Your task to perform on an android device: Remove the google meet account and turn off the sync app data under Account setting
Image 0: 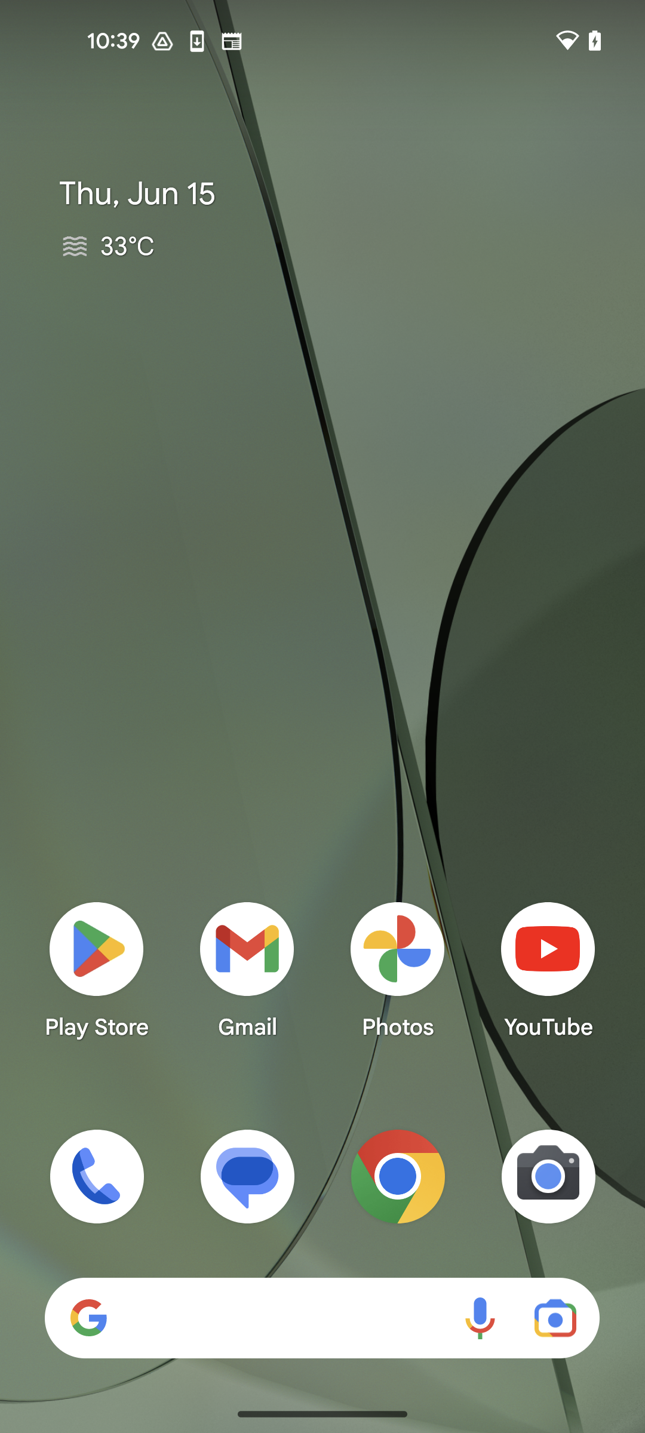
open settings app
Step 0: open app "Settings"
Image 1: 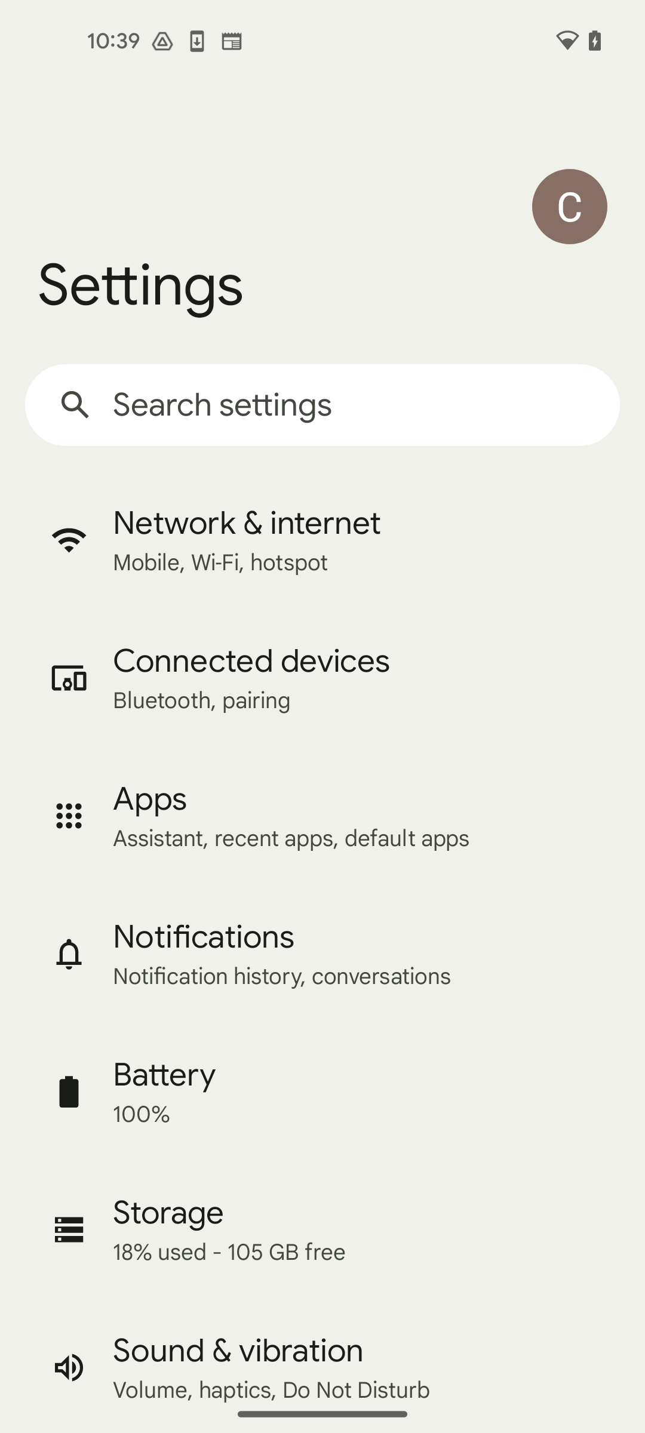
swipe up for password and account settings
Step 1: scroll down
Image 2: 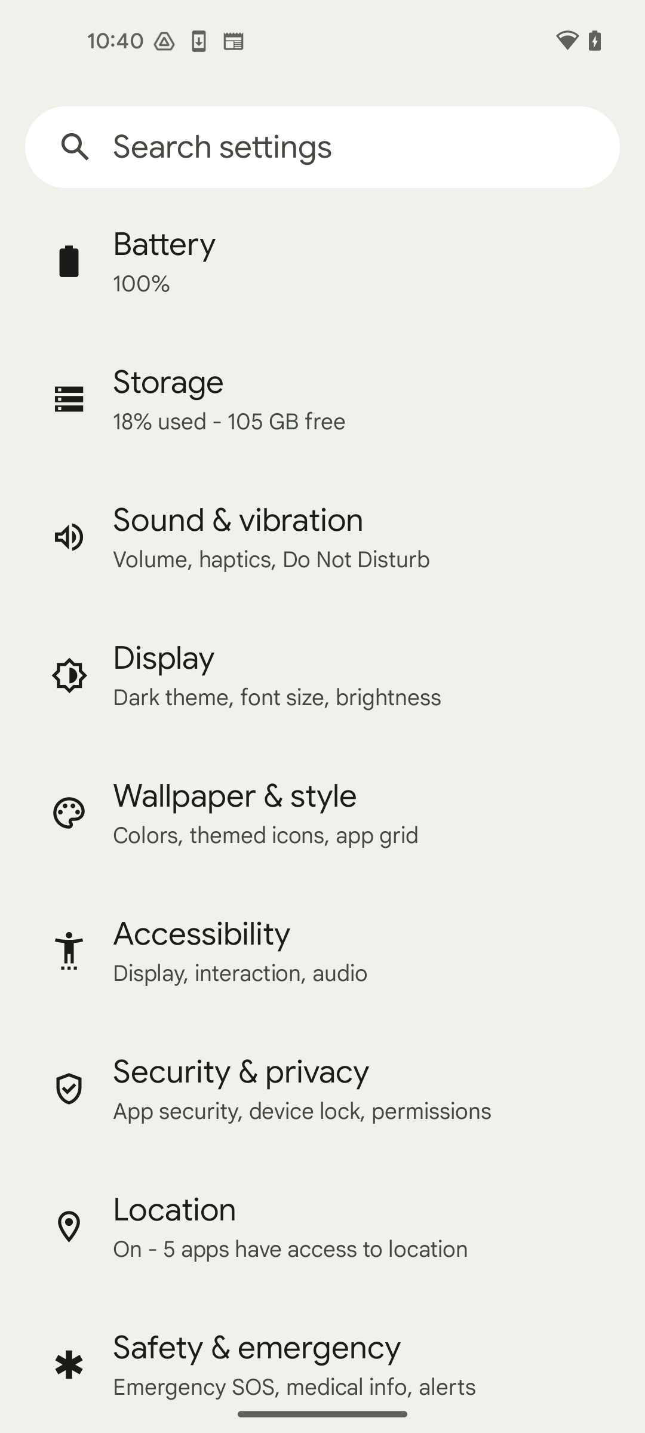
swipe up for password and account settings
Step 2: scroll down
Image 3: 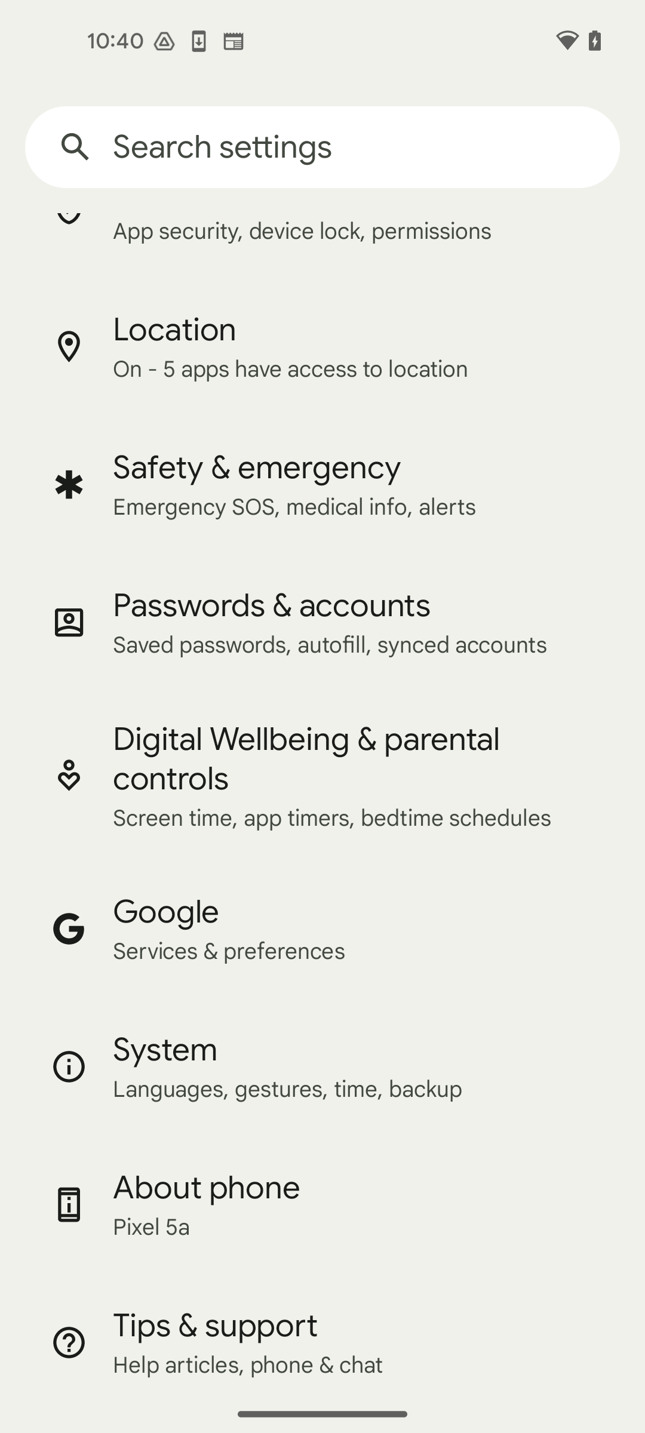
click on Passwords & accounts
Step 3: click (271, 605)
Image 4: 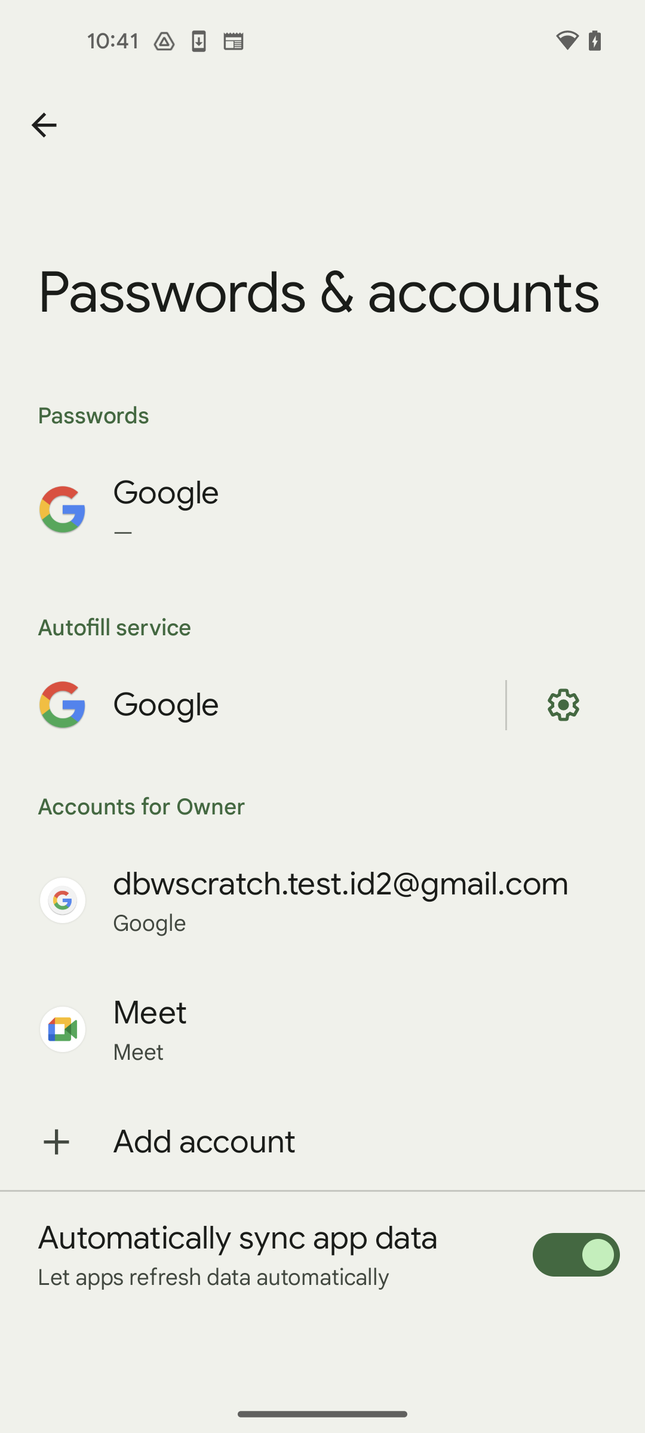
click on the meet account
Step 4: click (366, 1029)
Image 5: 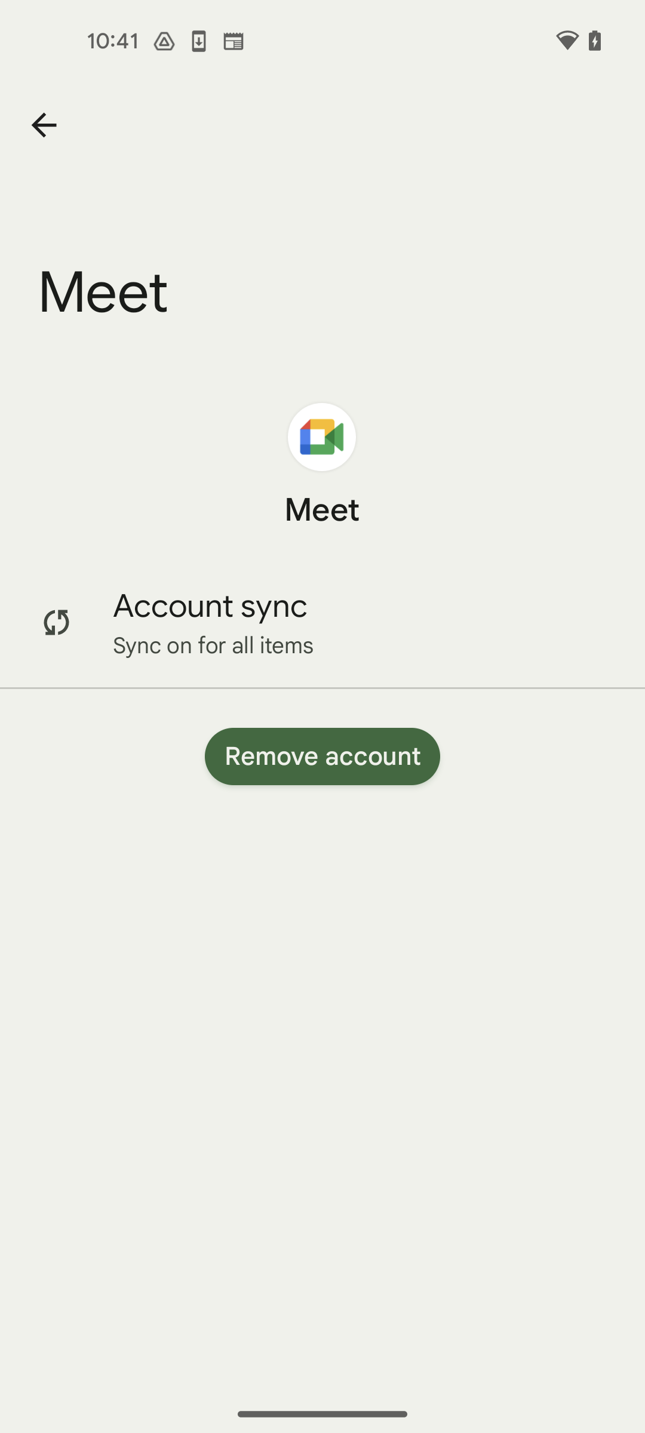
click on remove account
Step 5: click (322, 757)
Image 6: 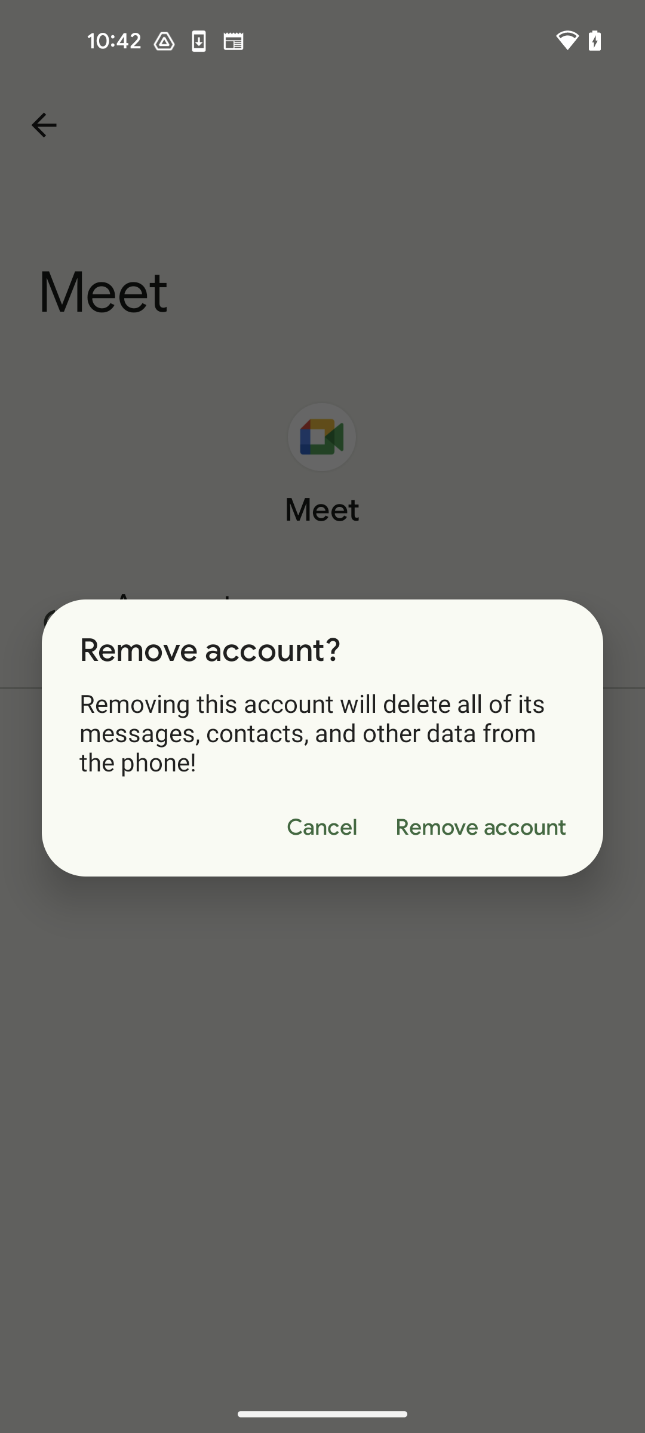
select remove account
Step 6: click (480, 827)
Image 7: 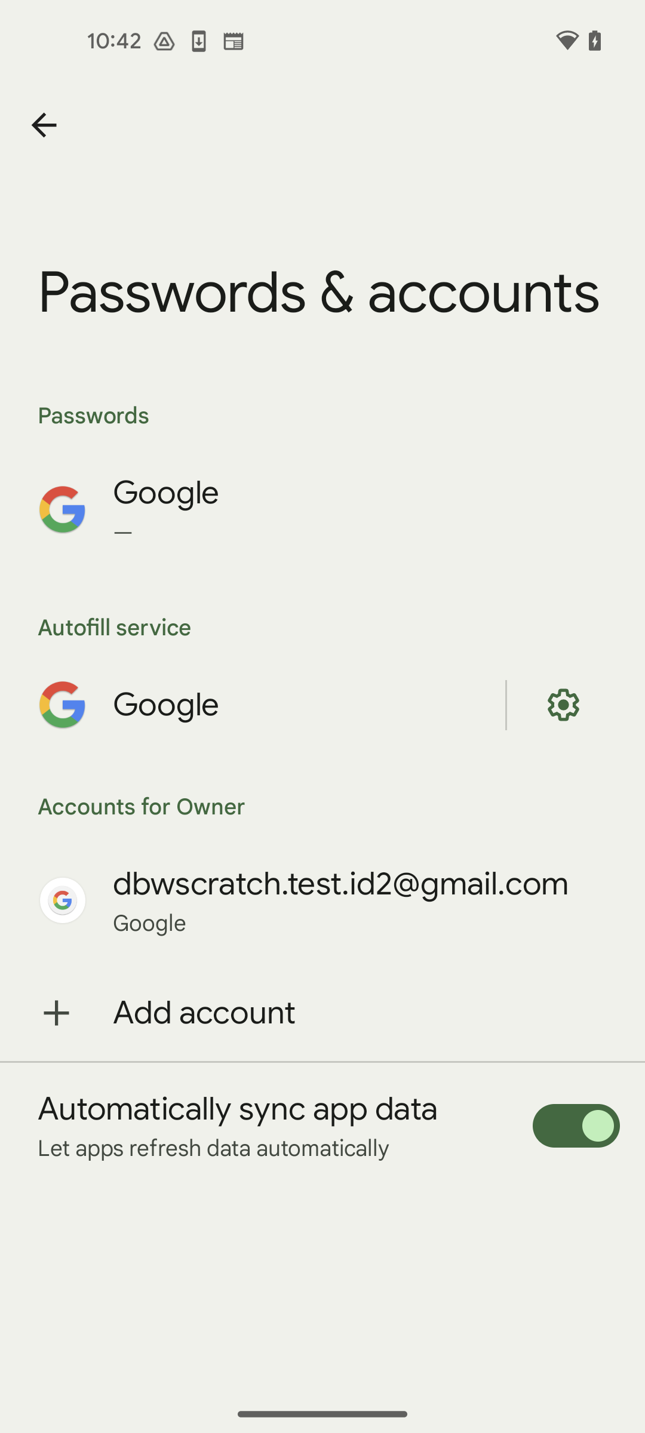
toggle automatically sync app data
Step 7: click (576, 1125)
Image 8: 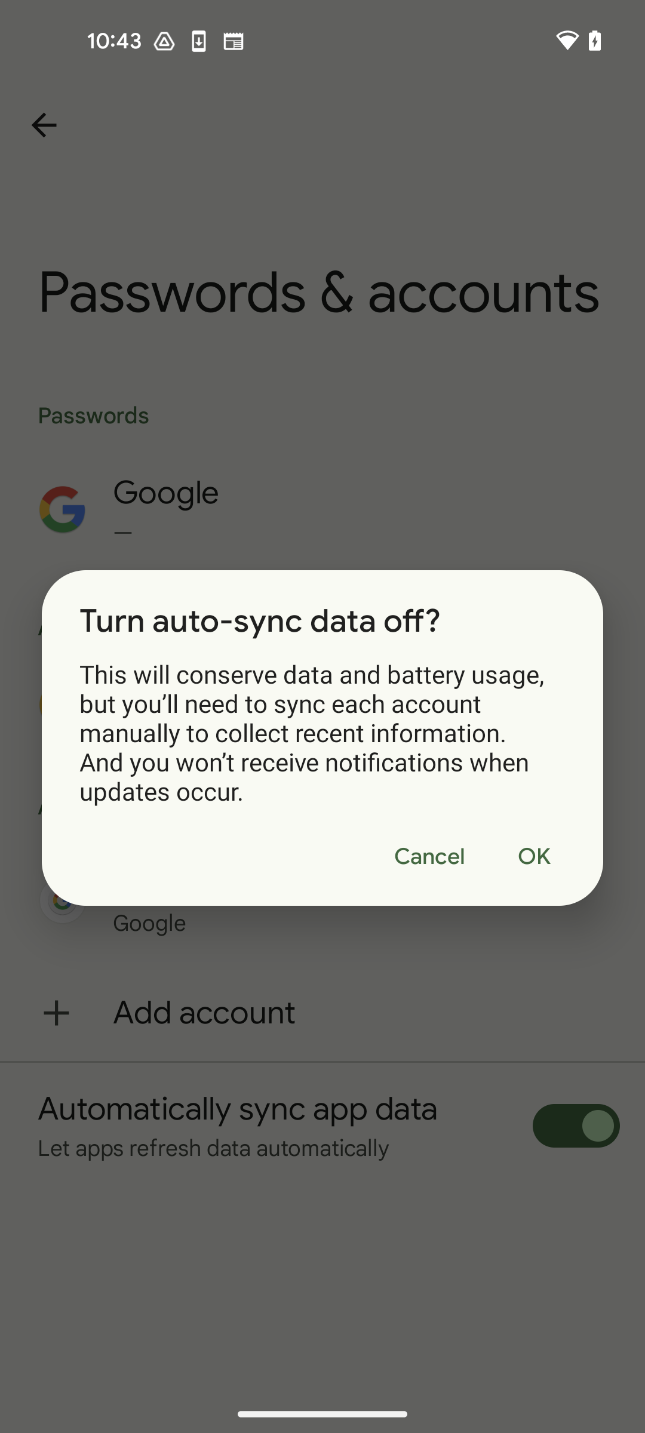
select Ok
Step 8: click (533, 856)